Your task to perform on an android device: I have to share this office presentation with my manager. Share the PPT using Gmail at  karin.iversen@example.com.
Image 0: 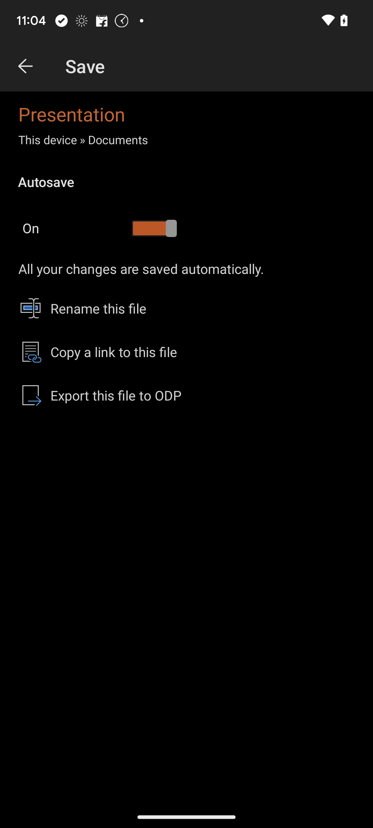
Click on arrow backward button.
Step 0: click (25, 66)
Image 1: 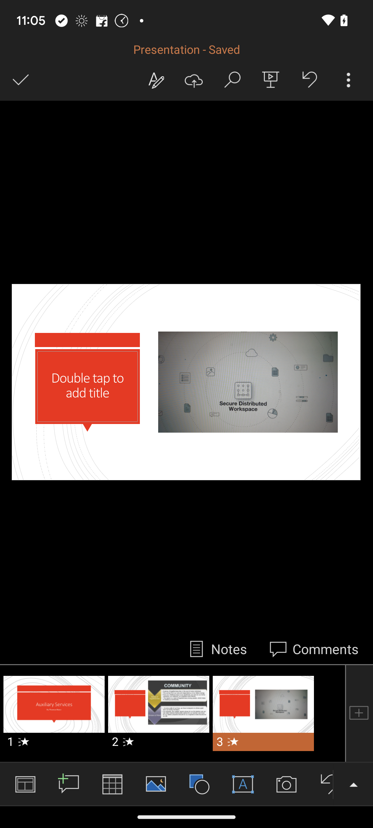
Click on the three dots button at the top right.
Step 1: click (348, 80)
Image 2: 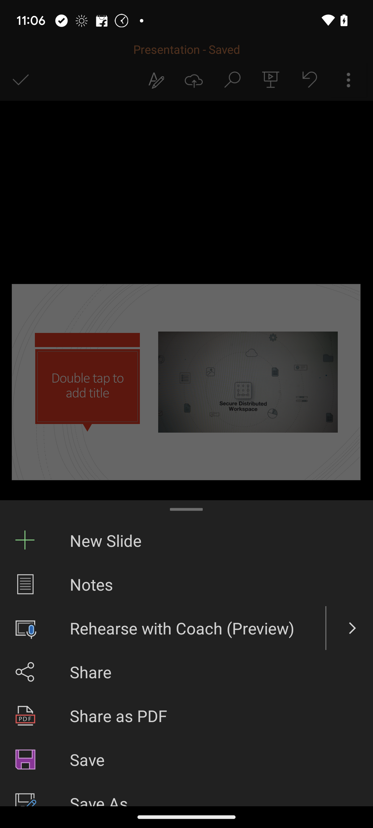
Click on the Share button.
Step 2: click (186, 672)
Image 3: 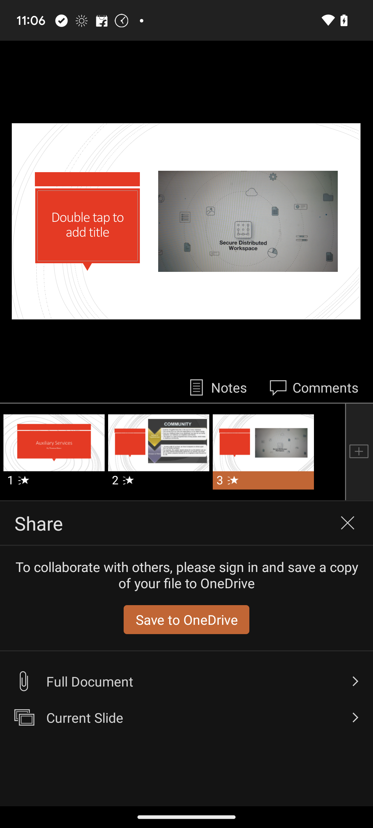
Click on full document.
Step 3: click (186, 681)
Image 4: 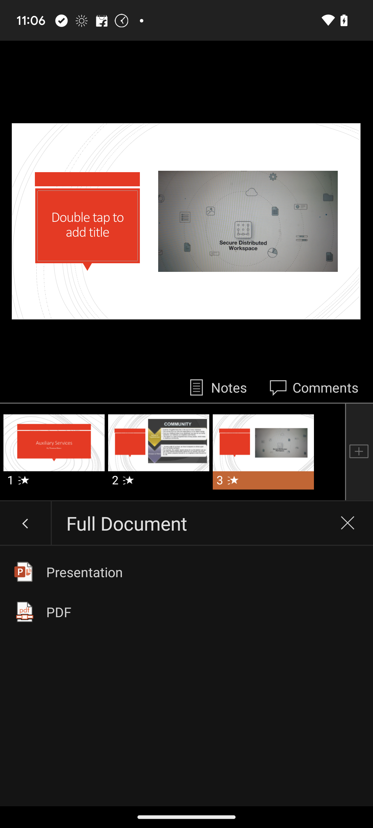
Click on Presentation option.
Step 4: click (186, 572)
Image 5: 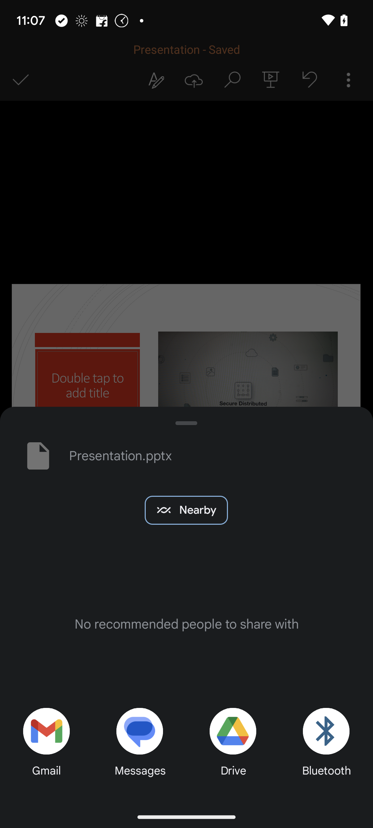
Click on the Gmail icon.
Step 5: click (47, 745)
Image 7: 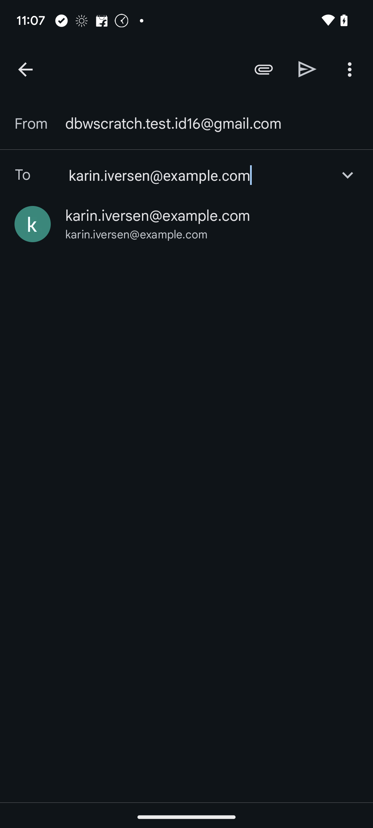
Select the given option.
Step 7: click (136, 235)
Image 8: 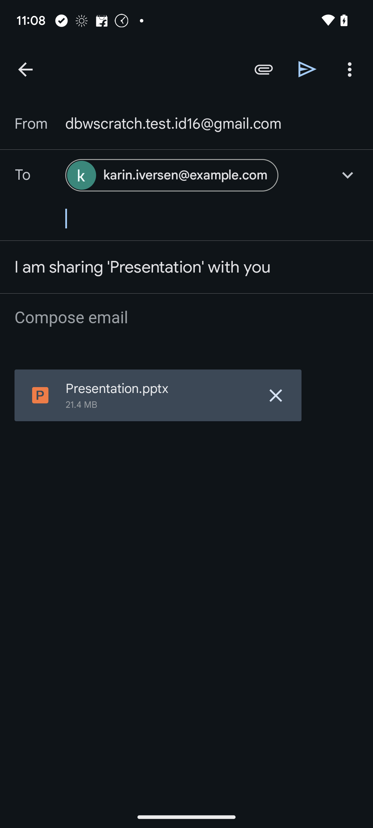
Click on the arrow forward button.
Step 8: click (307, 69)